Your task to perform on an android device: To complete the first Portuguese lesson, use the Busuu app.
Image 0: 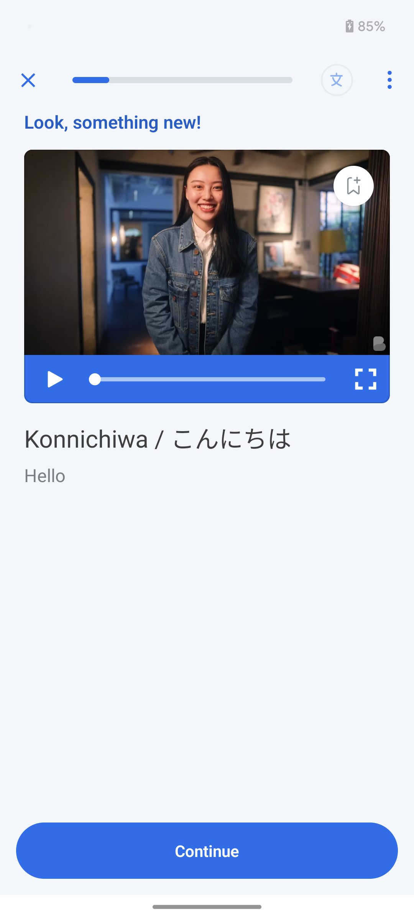
Click on Continue at the bottom of the screen
Step 0: click (207, 850)
Image 1: 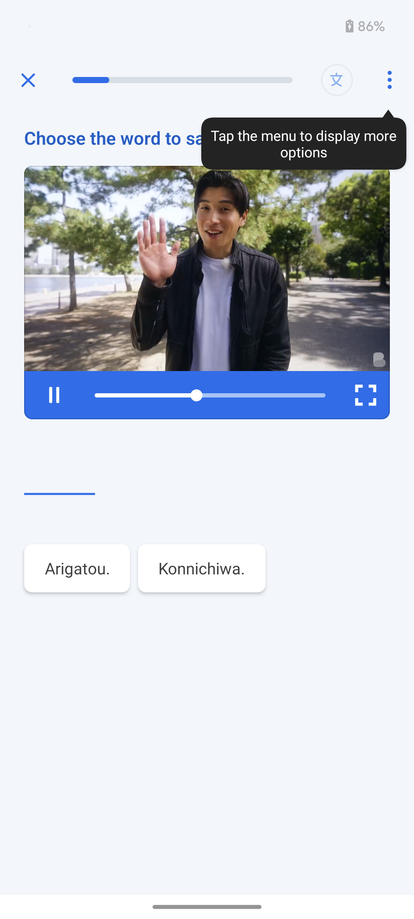
Click on Konnichiwa
Step 1: click (202, 568)
Image 2: 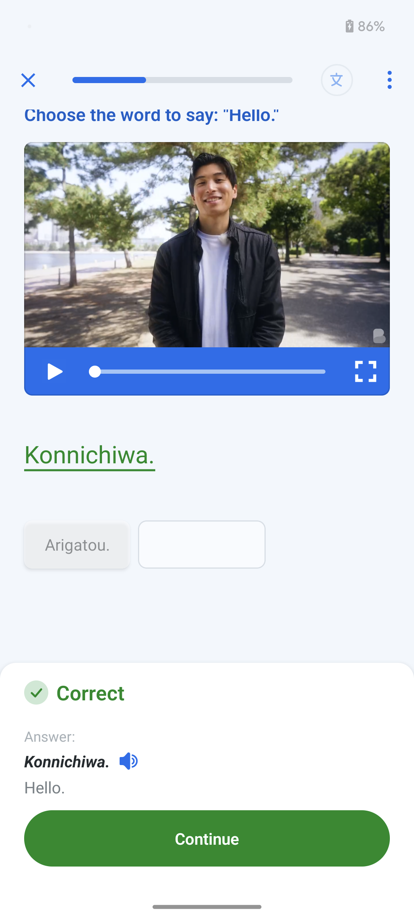
Click on Continue at the bottom of the screen
Step 2: click (207, 838)
Image 4: 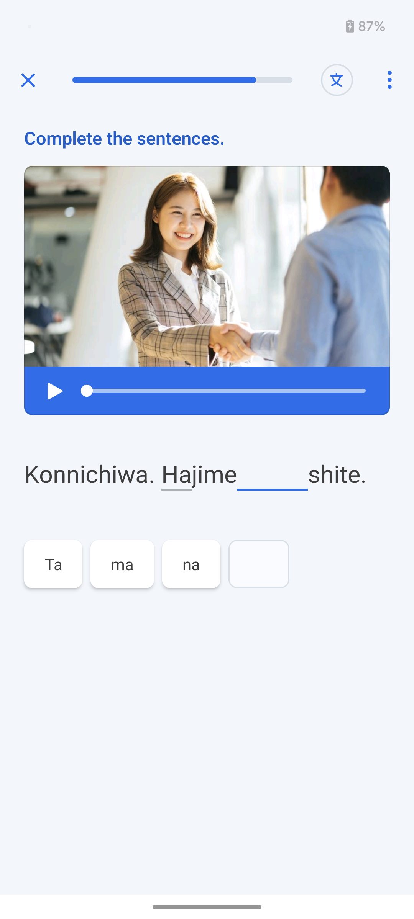
Click on ma
Step 4: click (122, 564)
Image 5: 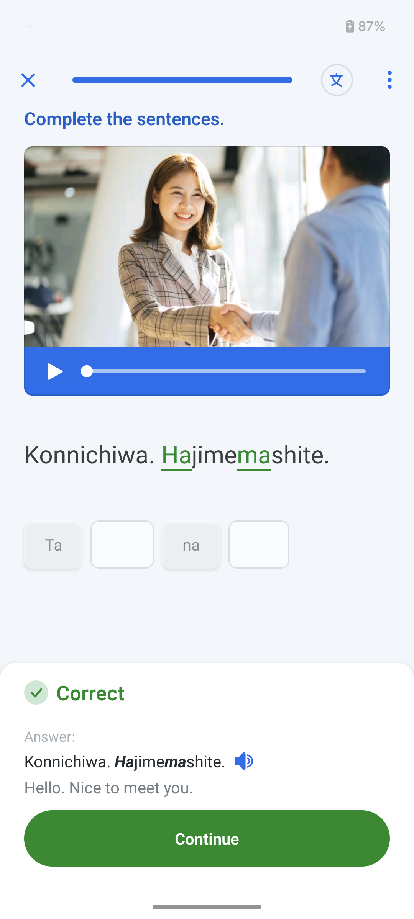
Click on Continue at the bottom of the screen
Step 5: click (207, 838)
Image 6: 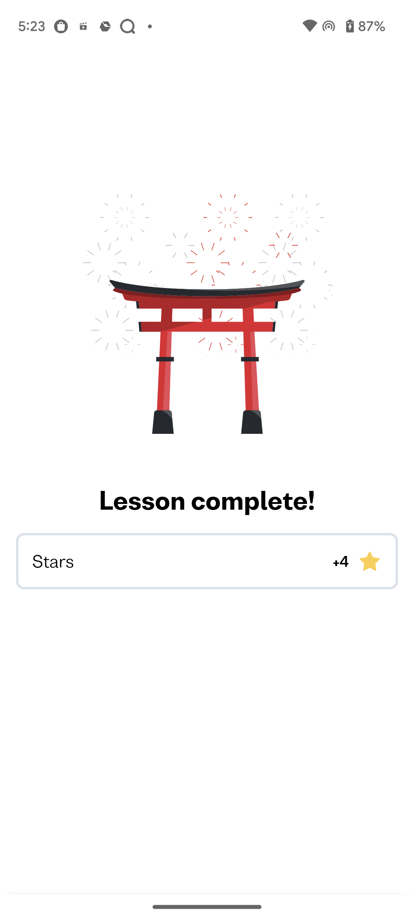
Click on Continue at the bottom of the screen
Step 6: wait